Your task to perform on an android device: Add Blktop Rider PRM sneaker of size 10 to cart for mom 
Image 0: 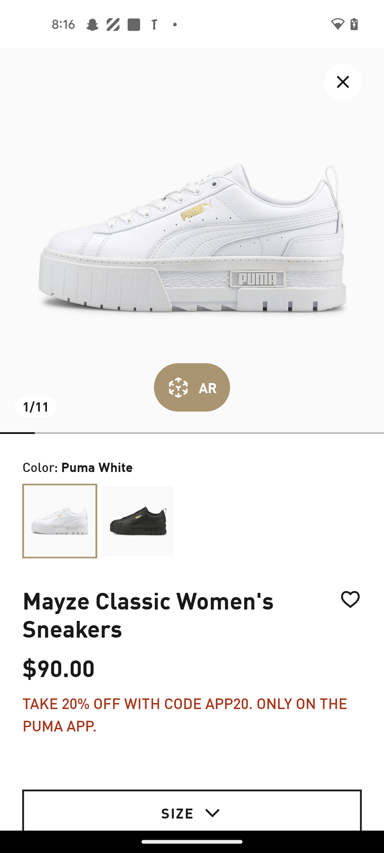
Go back to previous page 
Step 0: press back button
Image 1: 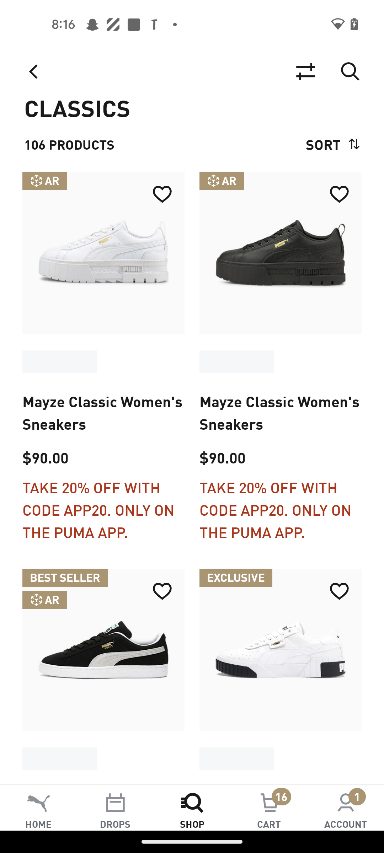
Go back to previous page 
Step 1: press back button
Image 2: 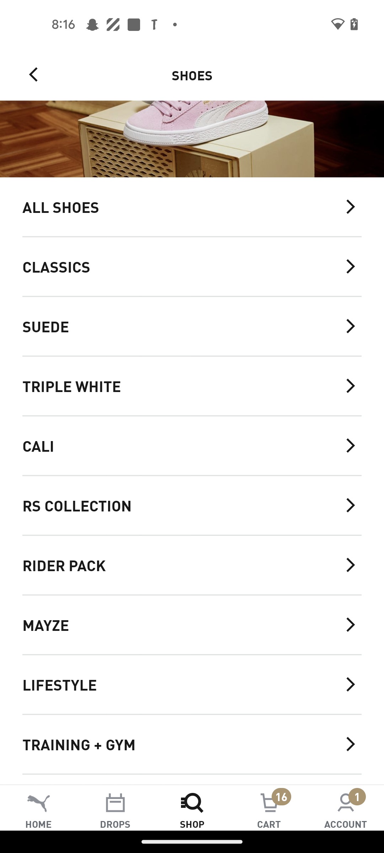
Click on the Rider pack tab
Step 2: click (181, 565)
Image 3: 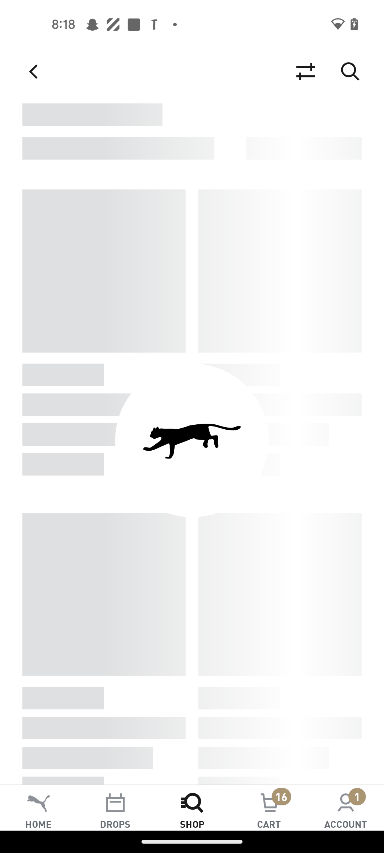
Click on the Rider pack tab
Step 3: wait
Image 4: 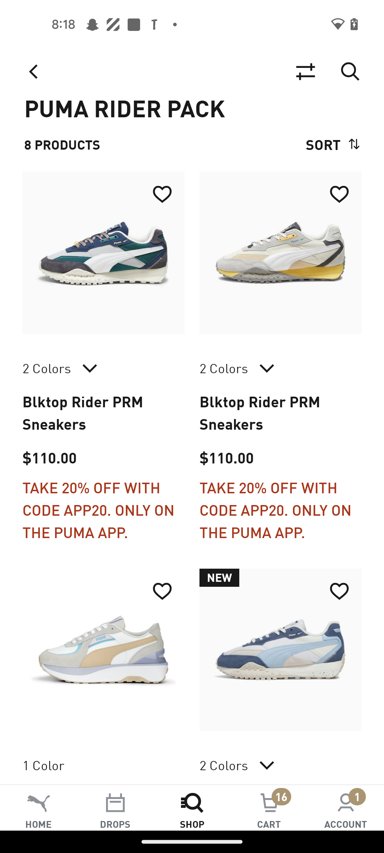
Click on the Blktop Rider PRM sneaker option 
Step 4: click (103, 253)
Image 5: 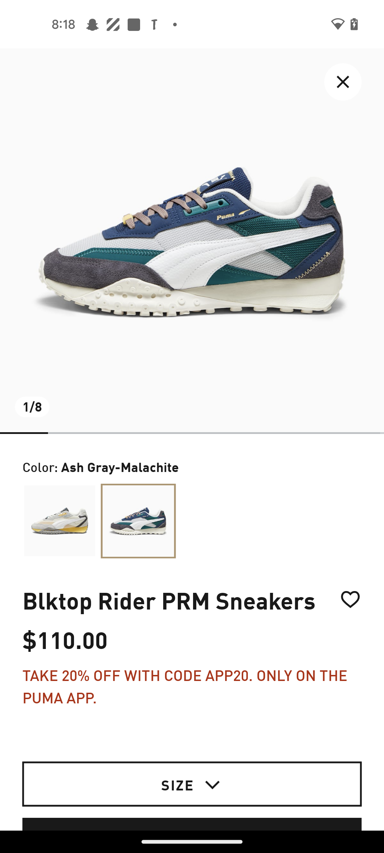
Click on the size tab
Step 5: click (281, 763)
Image 6: 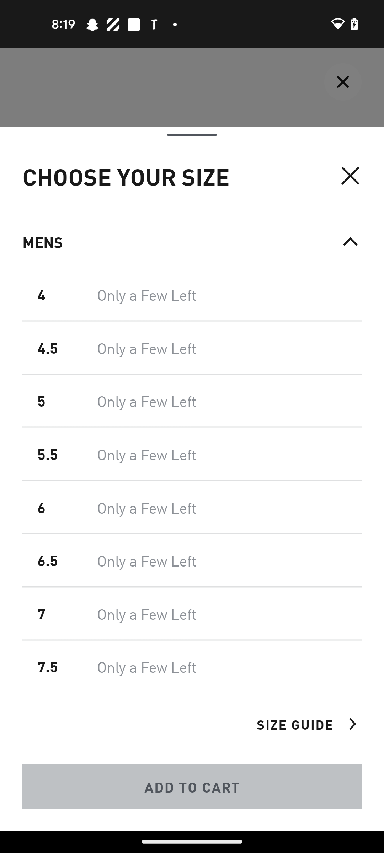
Click on the size tab
Step 6: wait
Image 7: 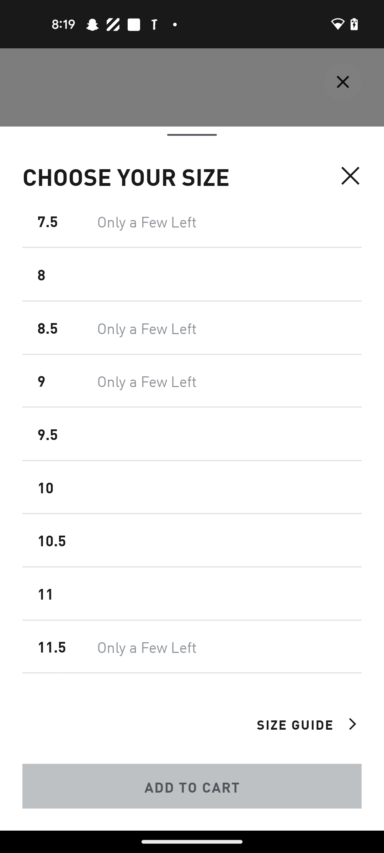
Click on the 10 size 
Step 7: click (192, 487)
Image 8: 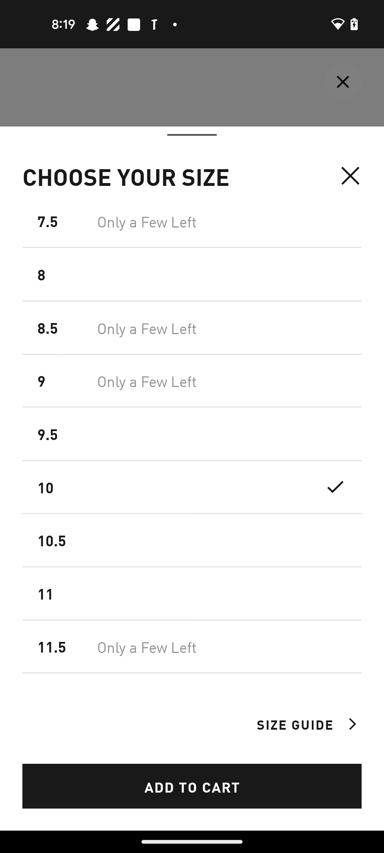
Click on the Add to cart tab
Step 8: click (192, 786)
Image 9: 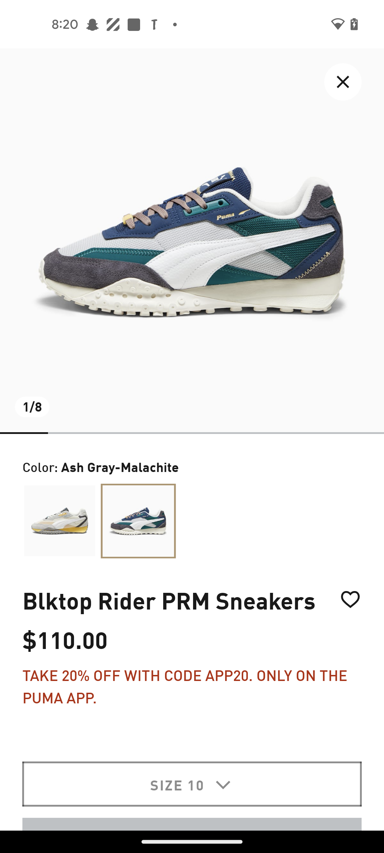
Click on the Add to cart tab
Step 9: wait